Your task to perform on an android device: Yesterday, my mobile phone was damaged, so I need to buy a new phone. I am looking for the Samsung Galaxy Z Flip 5, which is one of my favorite brands, so I want to search for this phone through the Amazon app.
Image 0: 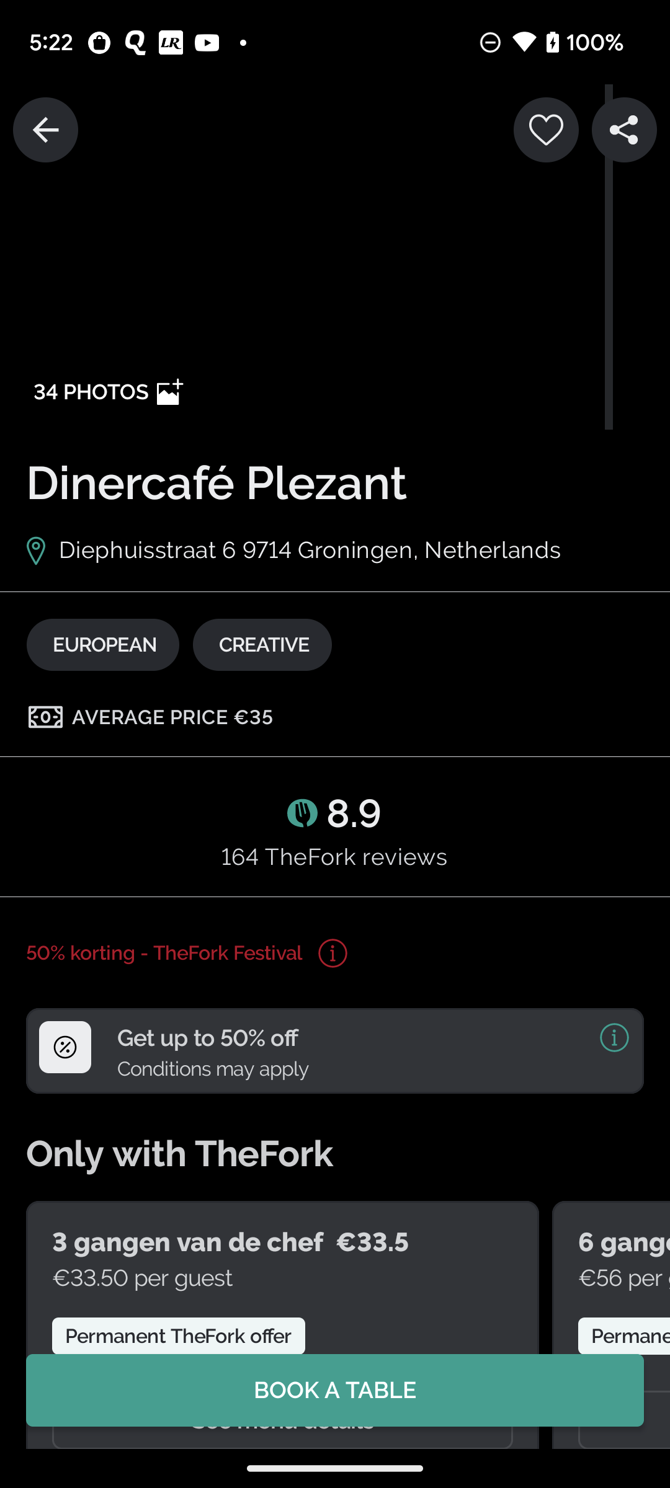
Open the Amazon app
Step 0: open app "Amazon"
Image 1: 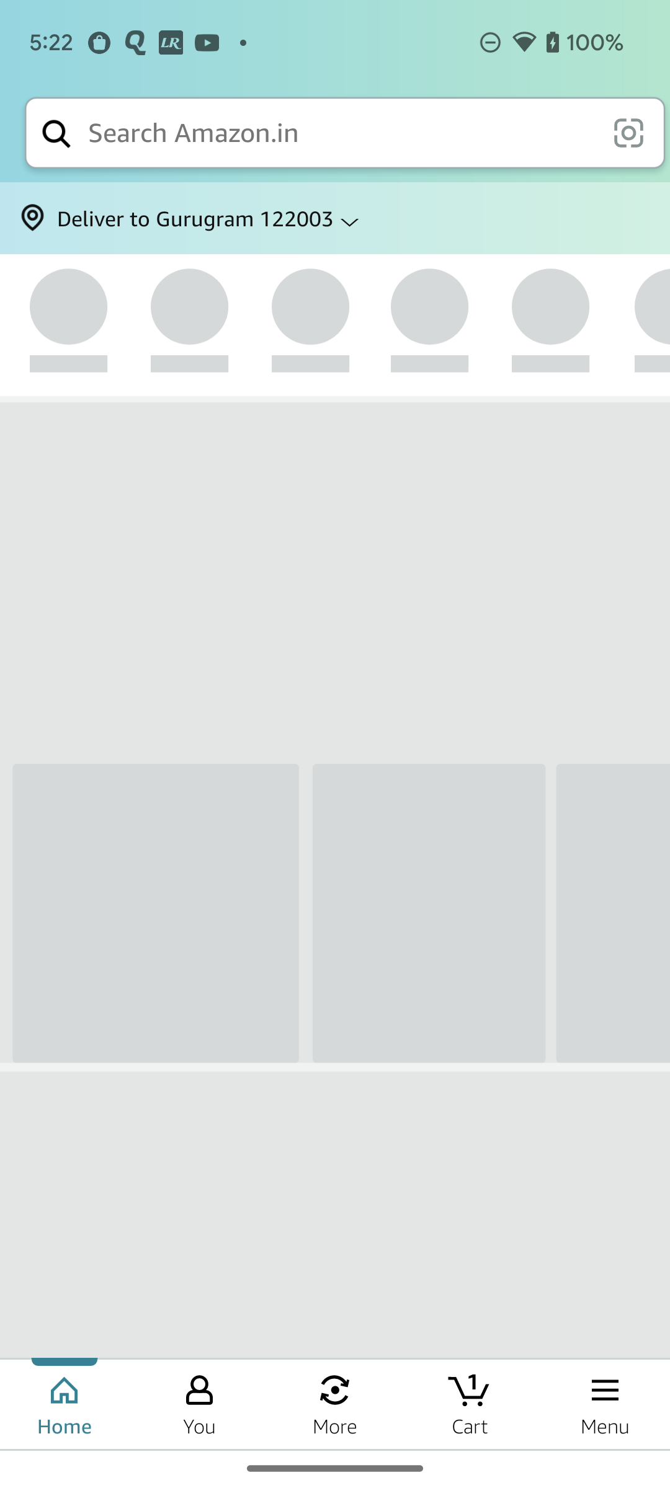
Open the Amazon app
Step 1: wait
Image 2: 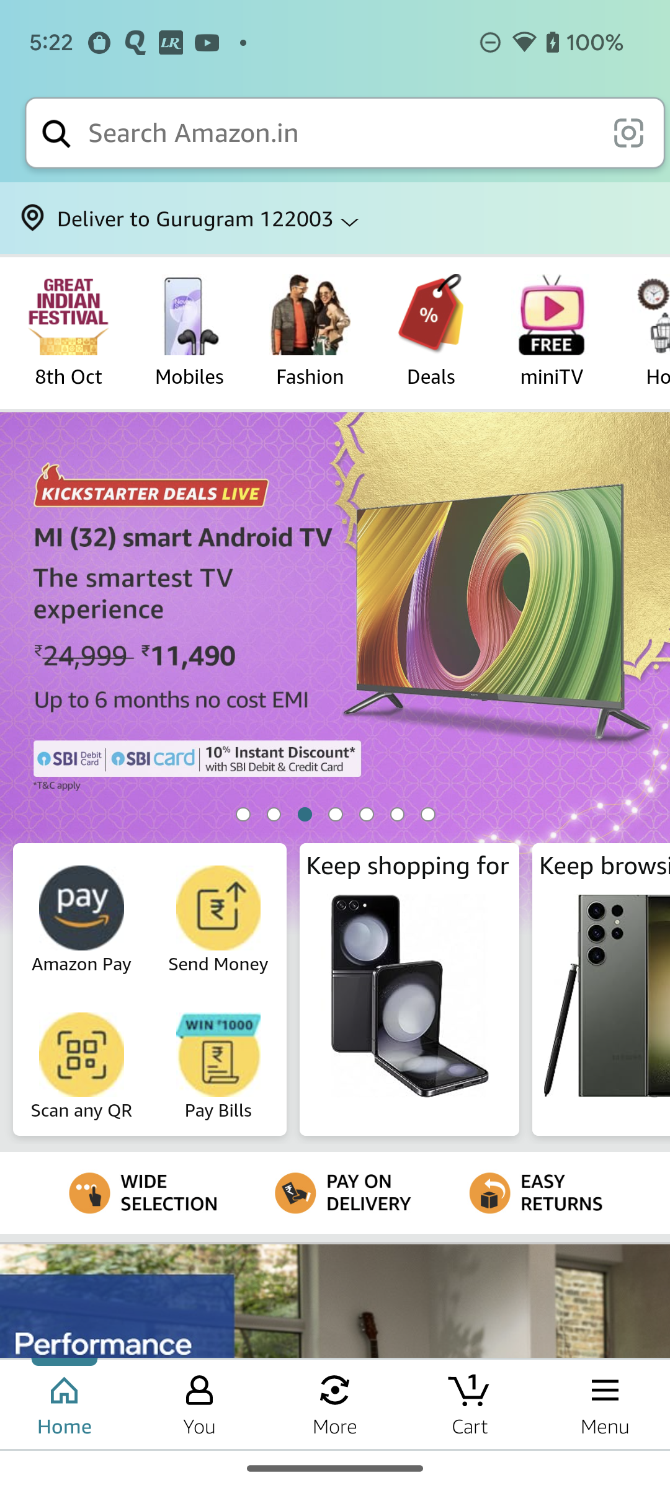
Click on the search icon at the top left of the screen
Step 2: click (55, 133)
Image 3: 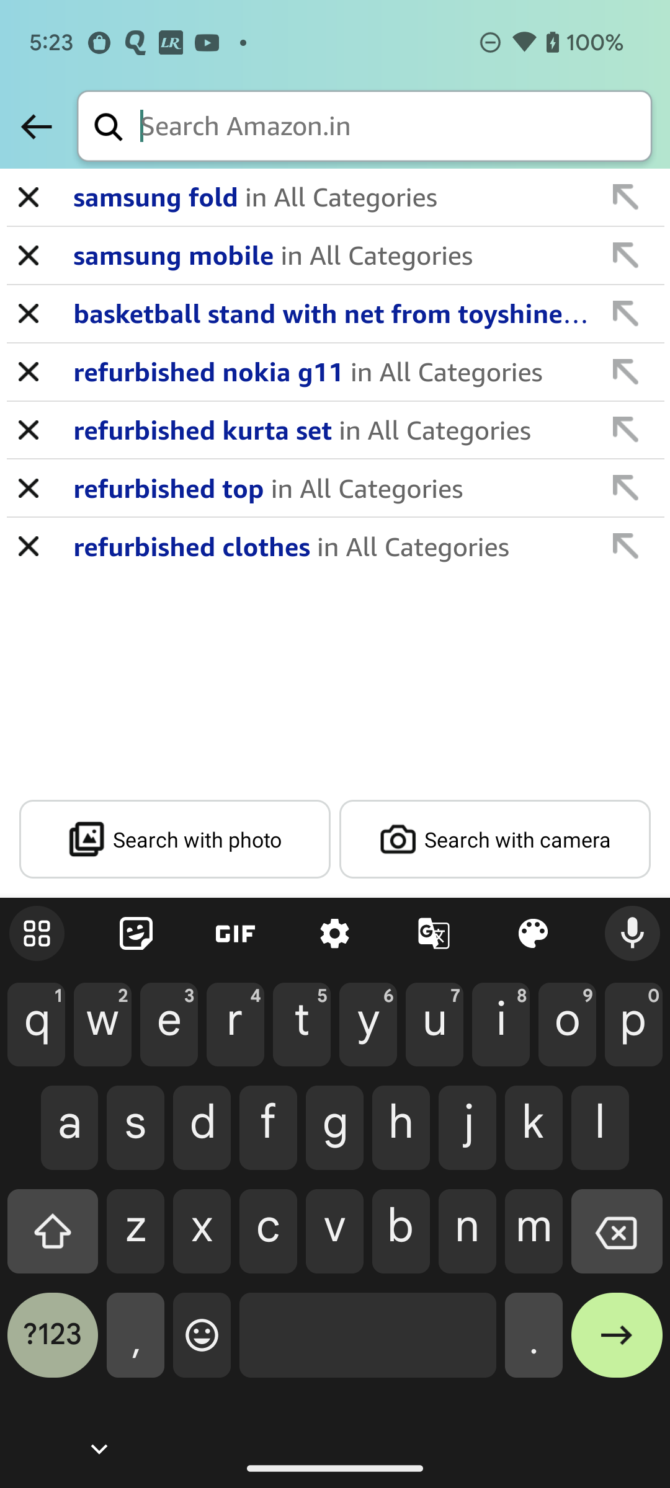
Type Galaxy Z Flip 5 in search bar
Step 3: type "Galaxy Z Flip 5"
Image 4: 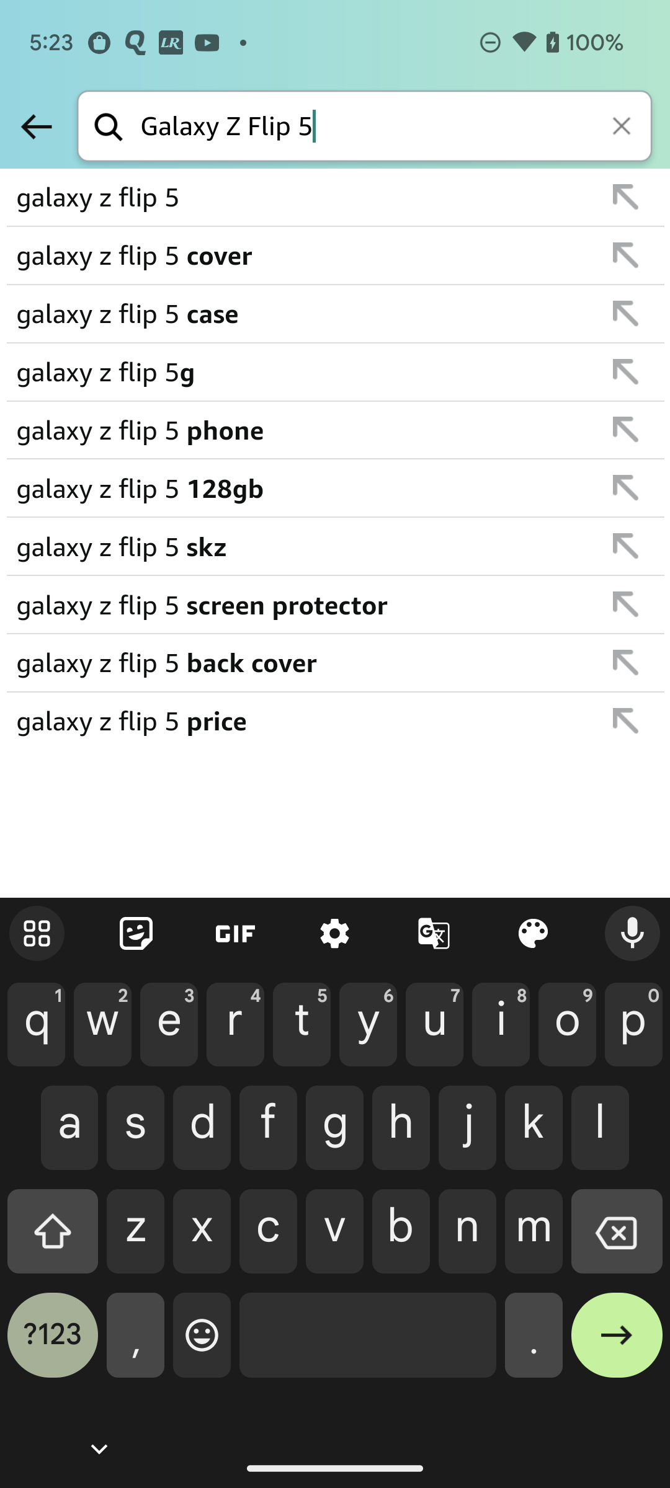
Click on the right arrow at the bottom right of the screen
Step 4: click (617, 1345)